Your task to perform on an android device: Set an alarm for 5:30 am every morning for weekdays and 7 am every morning for weekends,
Image 0: 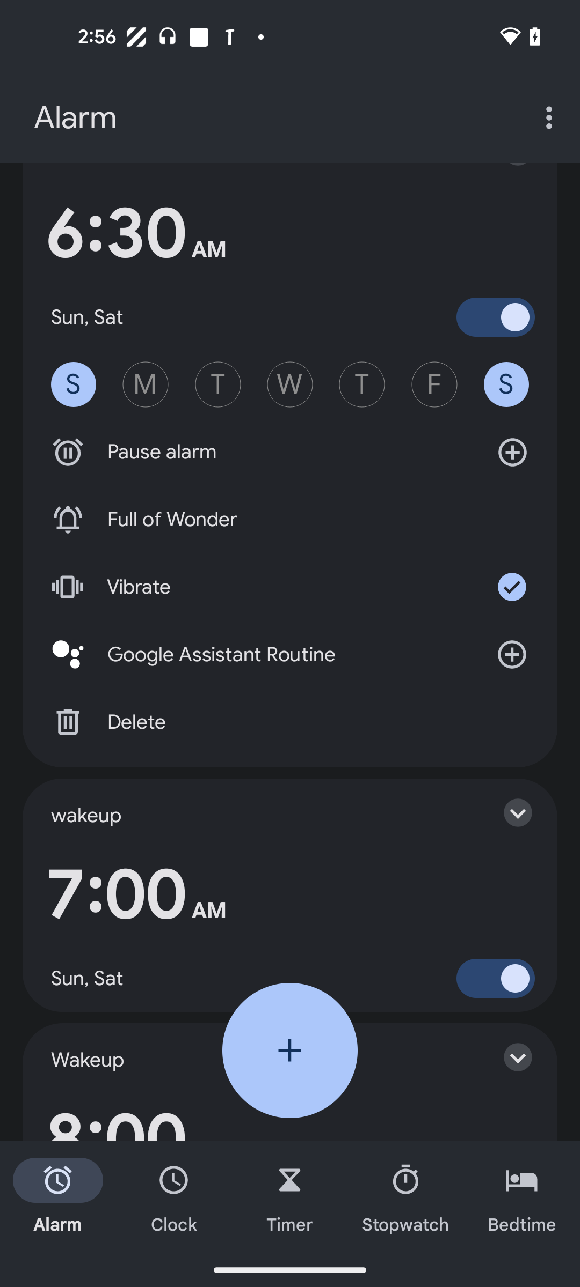
Click on the Add button of the screen
Step 0: click (290, 1050)
Image 1: 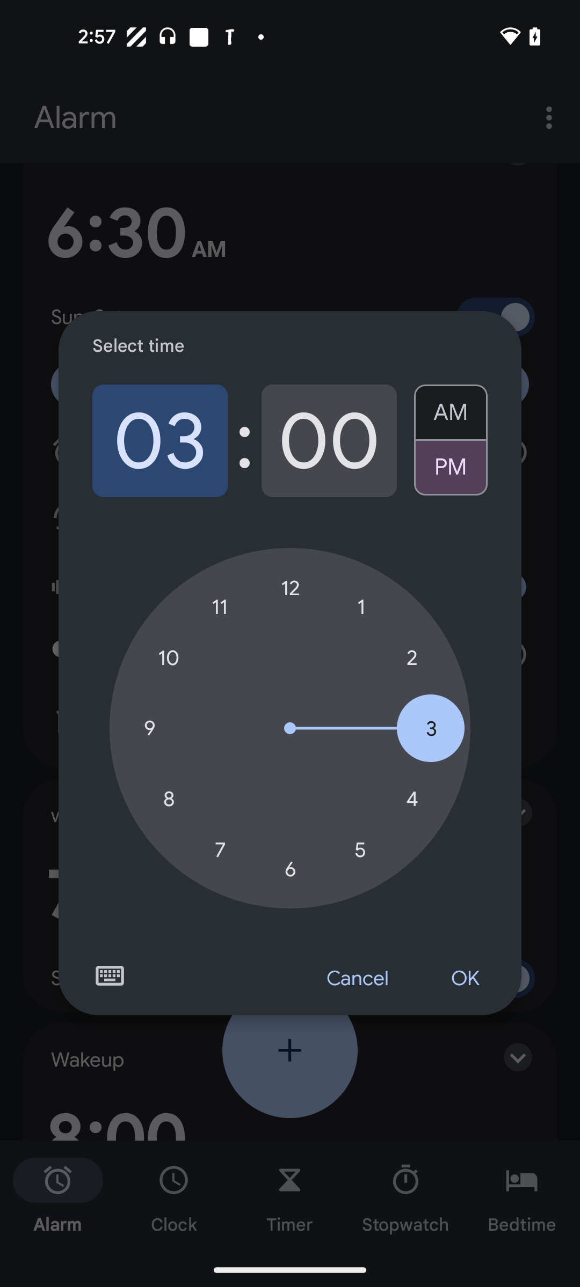
Set hours to 5
Step 1: click (360, 849)
Image 2: 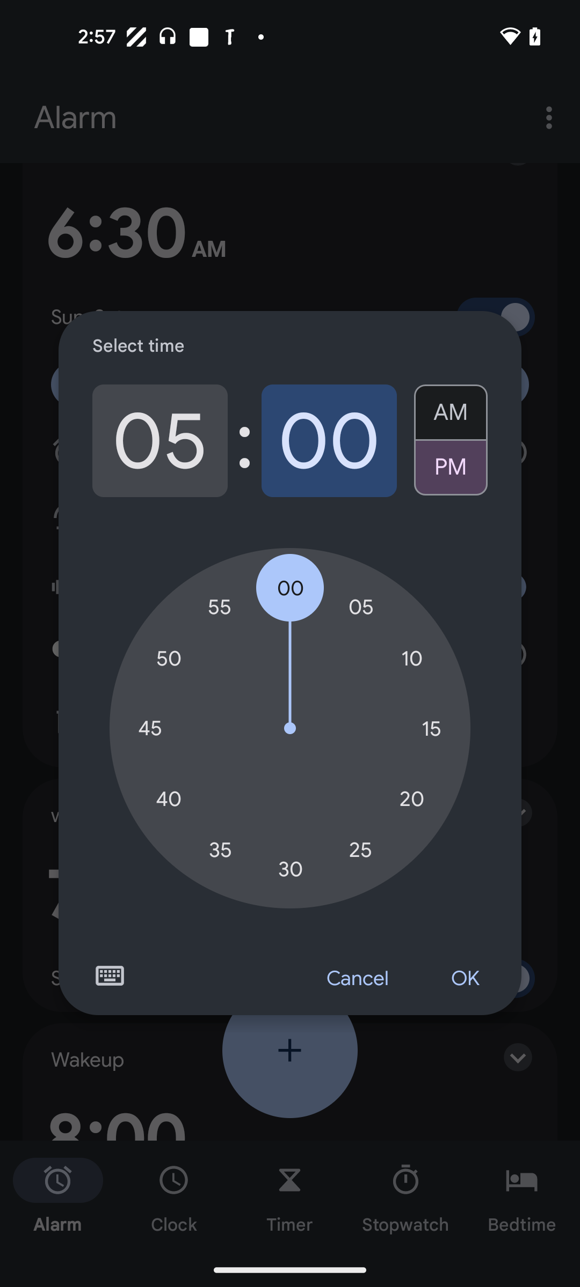
Set minutes to 30
Step 2: click (290, 869)
Image 3: 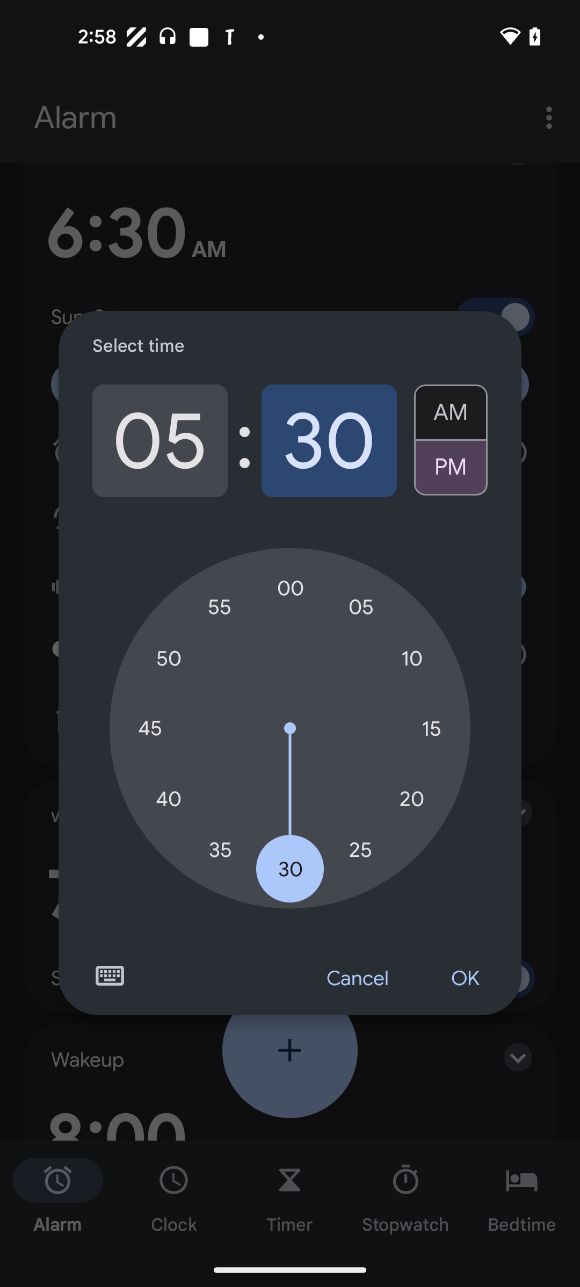
Select the Am option
Step 3: click (451, 406)
Image 4: 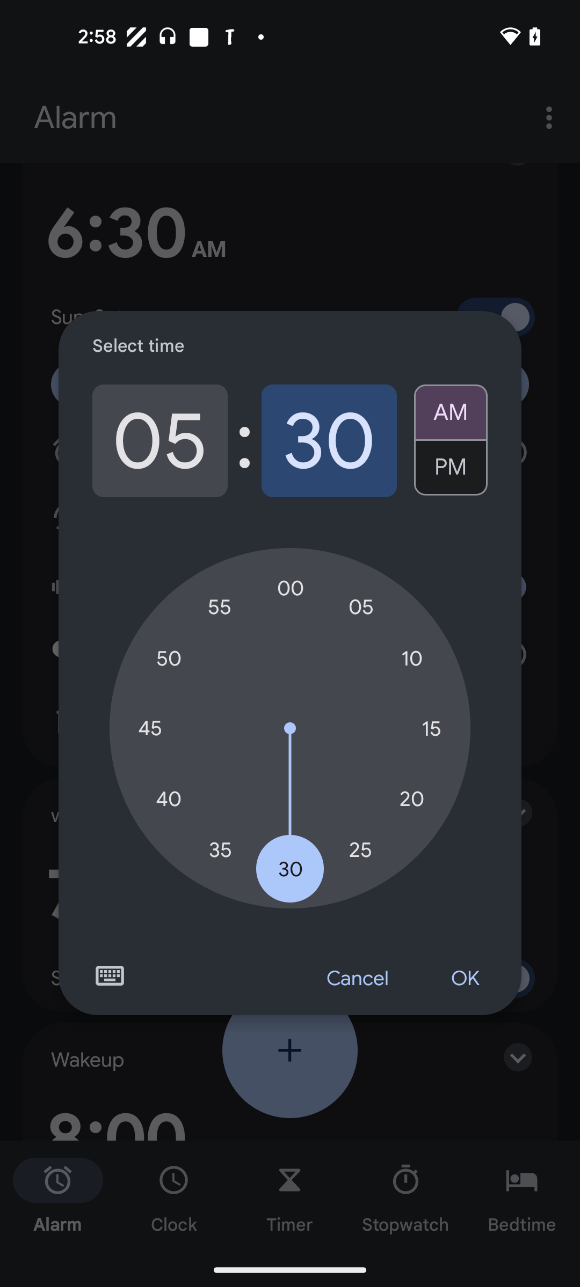
Click on the ok button of the screen 
Step 4: click (465, 979)
Image 5: 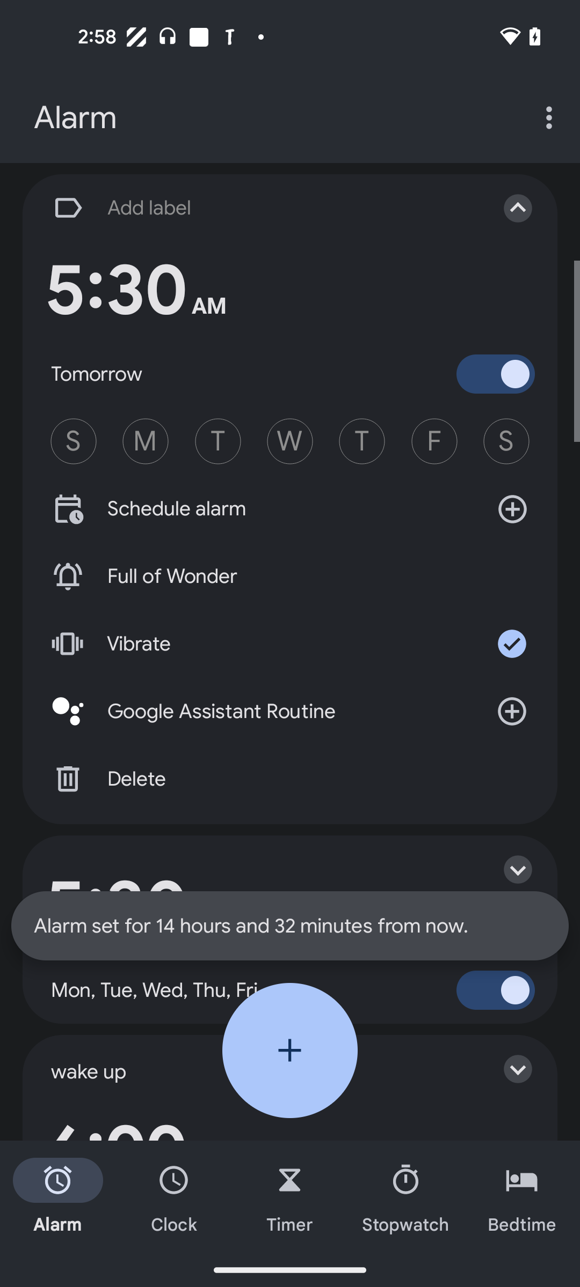
Set weekdays like Monday to Friday 
Step 5: click (146, 441)
Image 6: 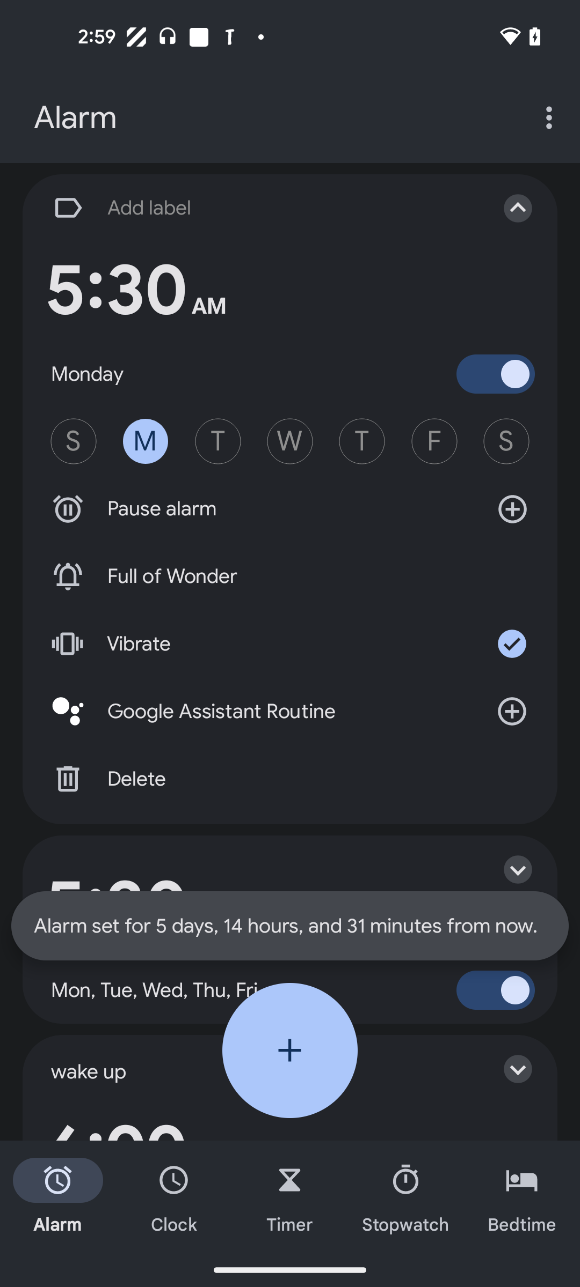
Set weekdays like Monday to Friday 
Step 6: click (218, 441)
Image 7: 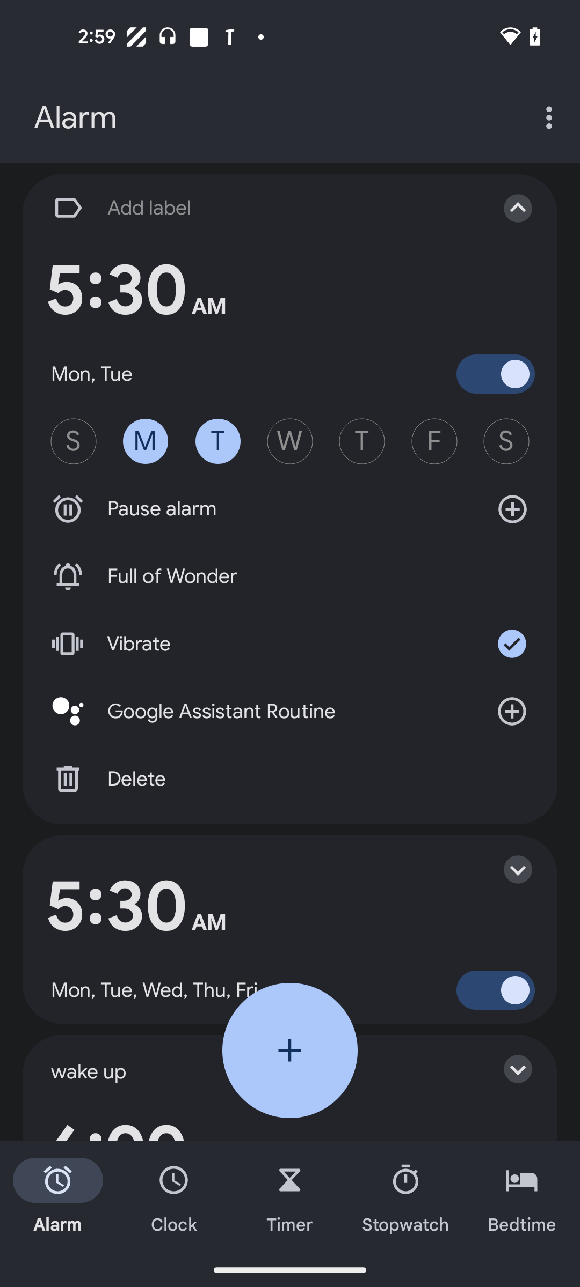
Set weekdays like Monday to Friday 
Step 7: click (290, 441)
Image 8: 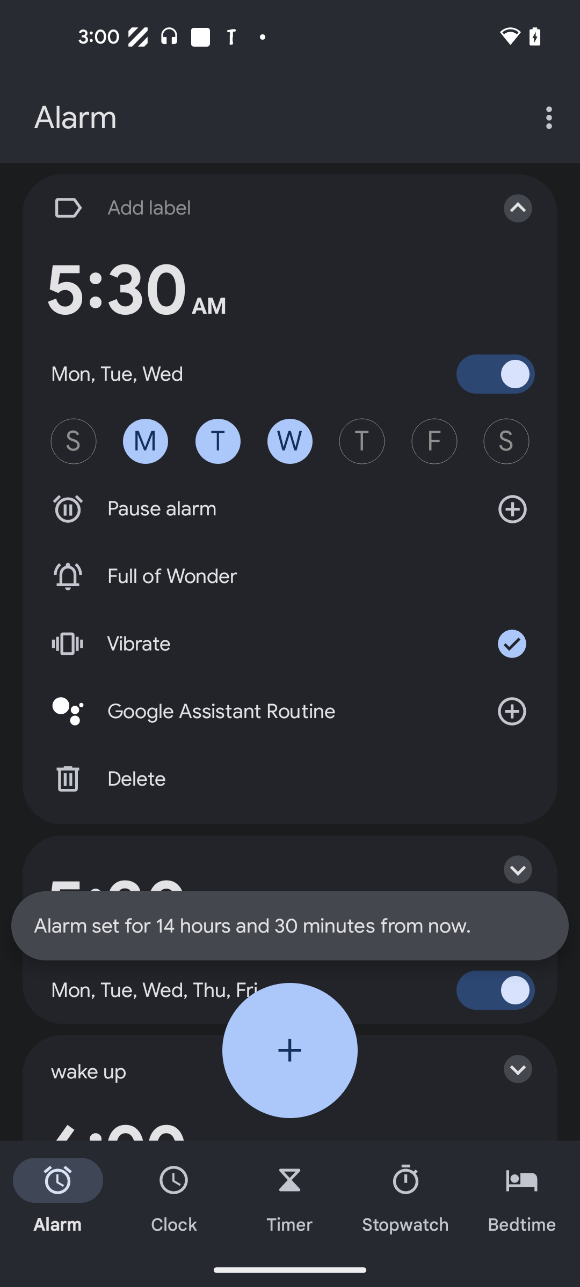
Set weekdays like Monday to Friday 
Step 8: click (361, 441)
Image 10: 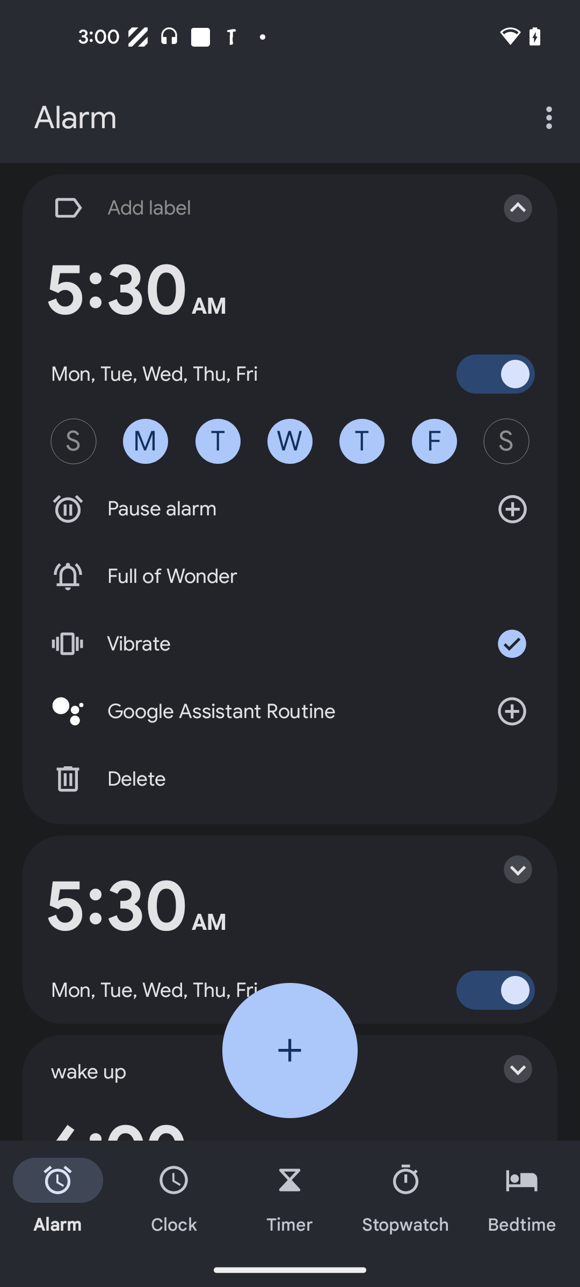
Click on the Add button of the screen 
Step 10: click (290, 1050)
Image 11: 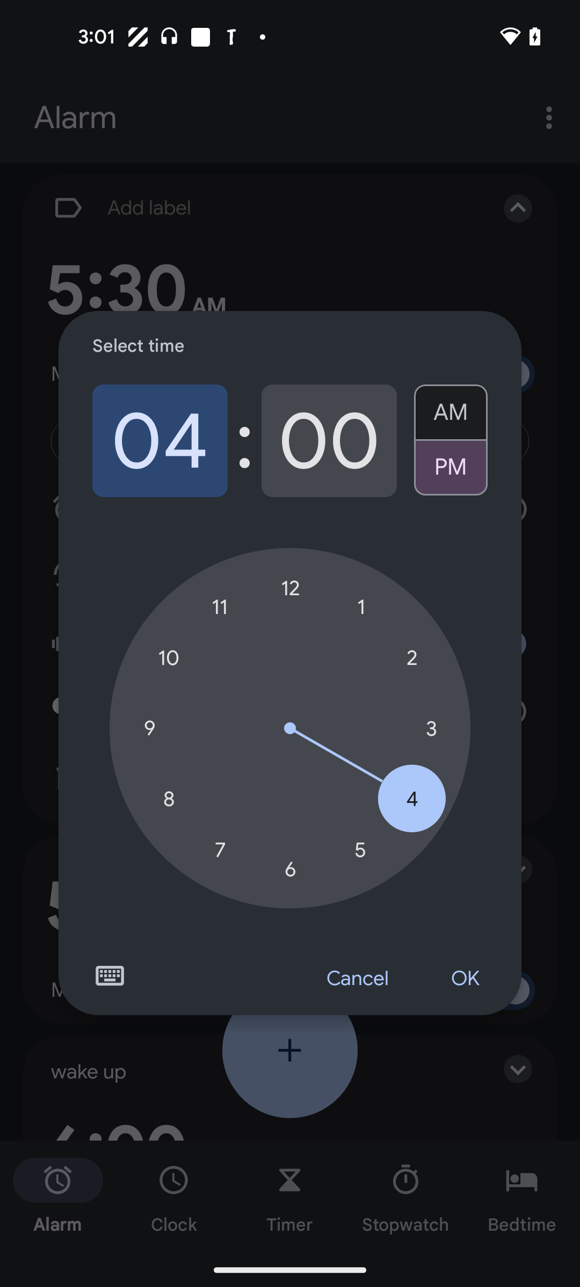
Set hours to 7
Step 11: click (220, 849)
Image 12: 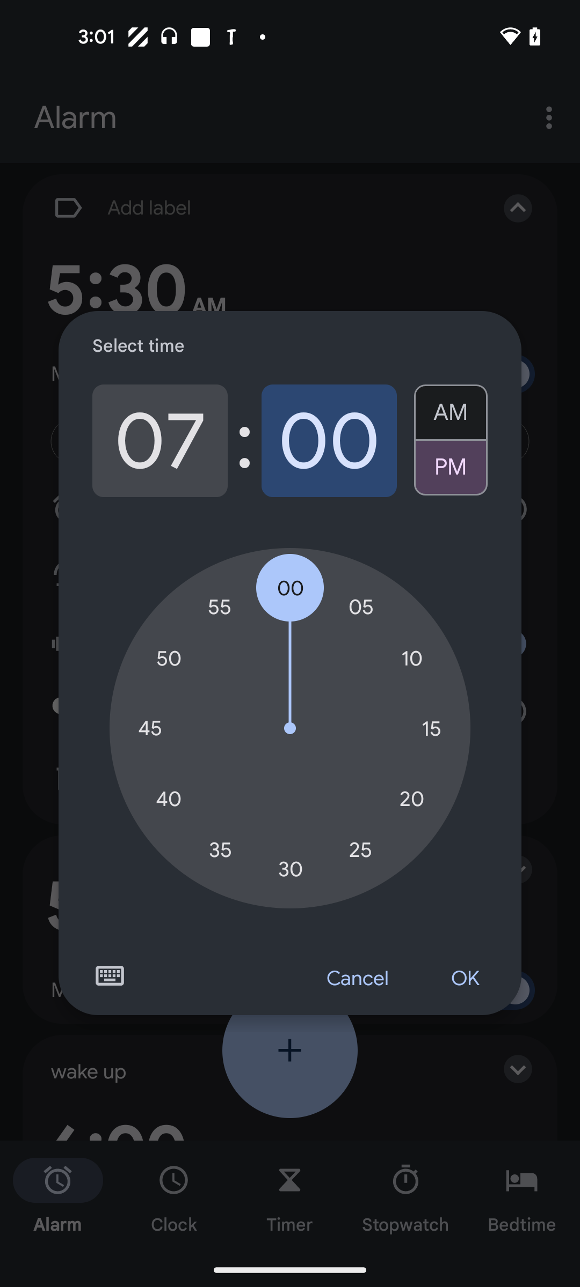
Select the Am option 
Step 12: click (451, 406)
Image 13: 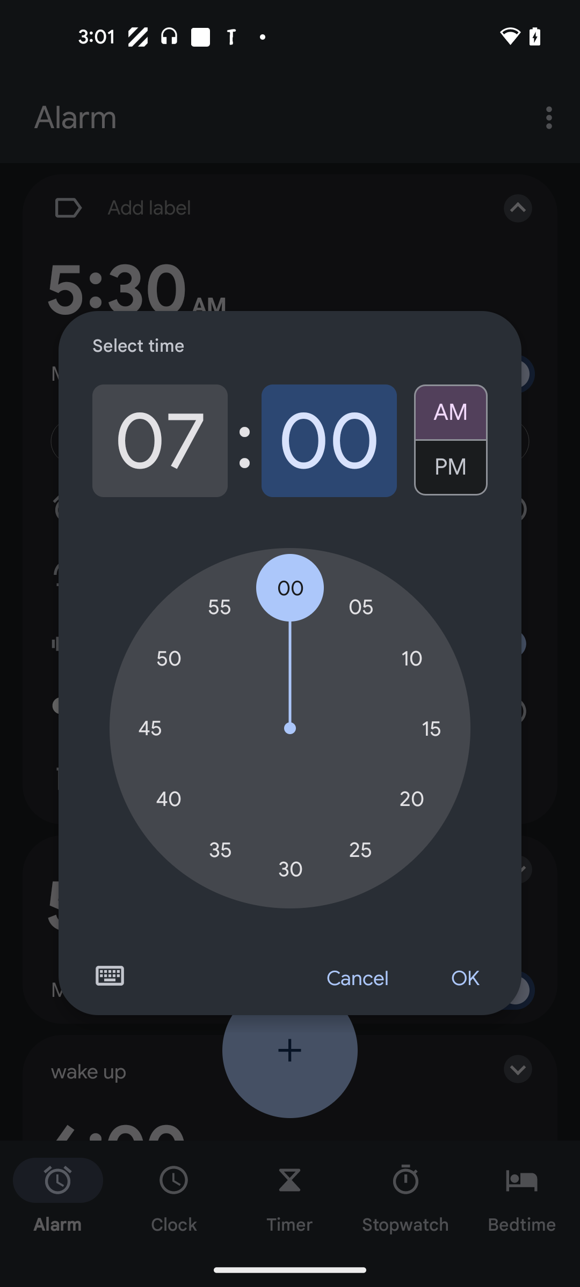
Click on the Ok button of the screen 
Step 13: click (465, 979)
Image 14: 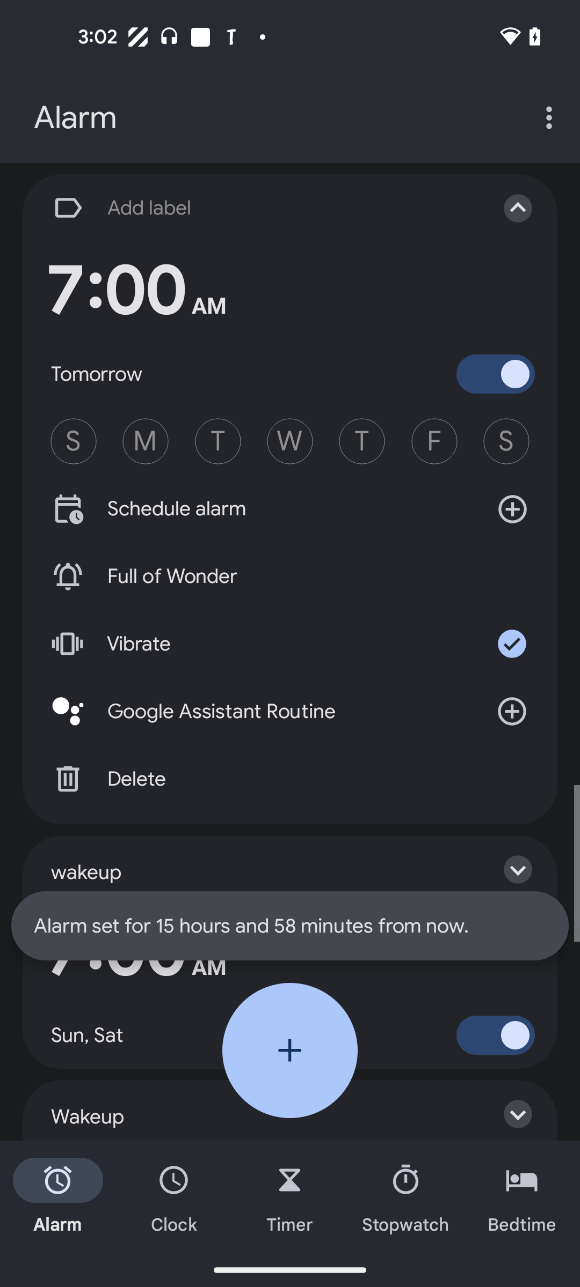
Set weekends like Saturday and Sunday 
Step 14: click (506, 441)
Image 15: 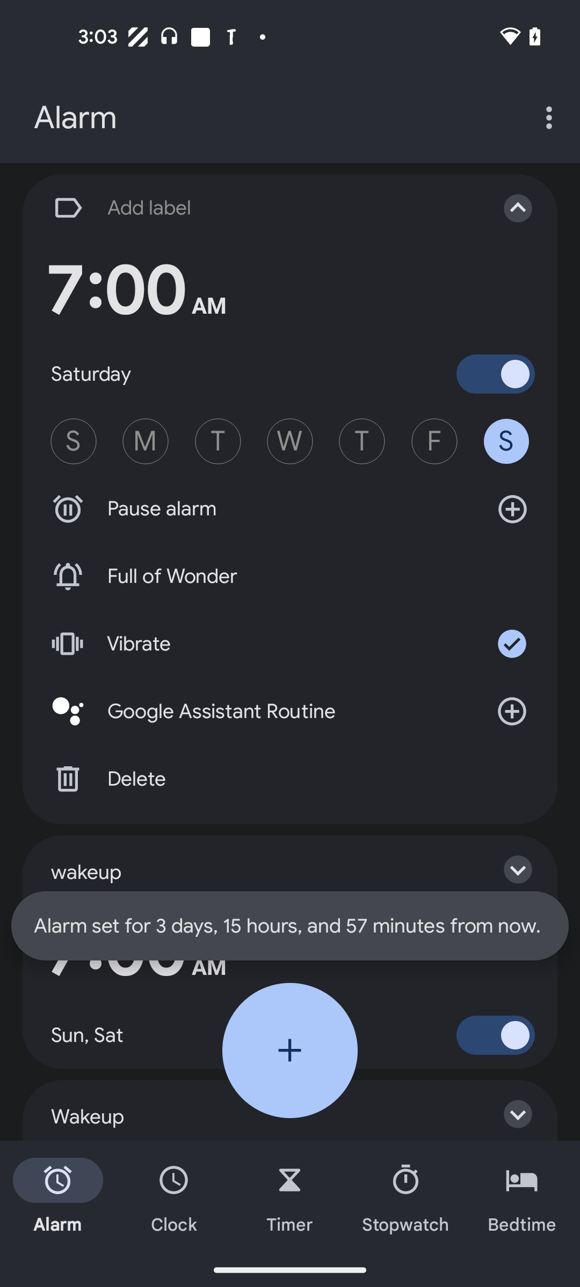
Set weekends like Saturday and Sunday 
Step 15: click (73, 441)